Your task to perform on an android device: Since it seems fantastic from the cover, I want to read the book "The Grapes of wrath " on the Google Play Books & Audiobooks app.
Image 0: 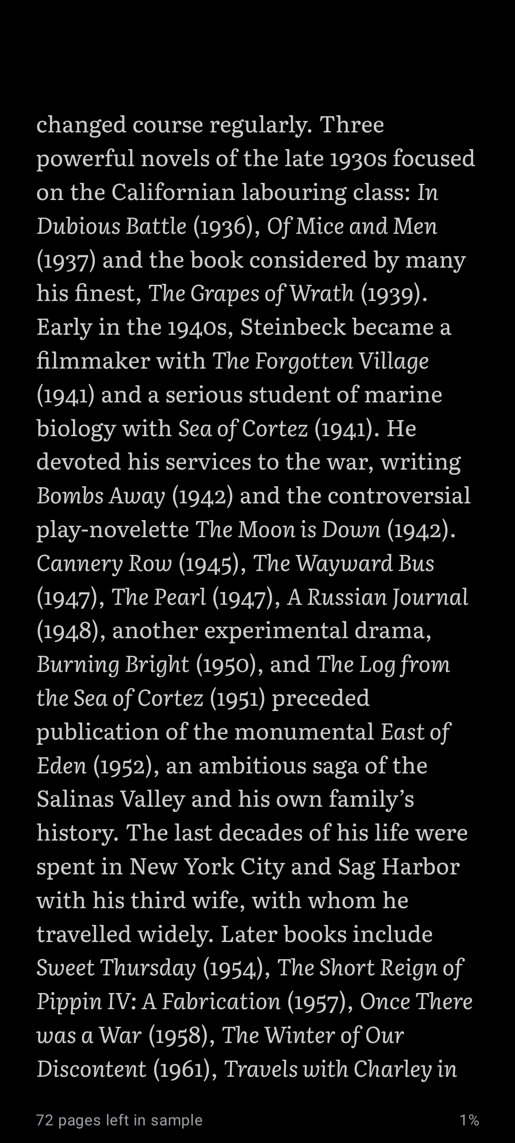
Swipe left to read the book 
Step 0: scroll right
Image 1: 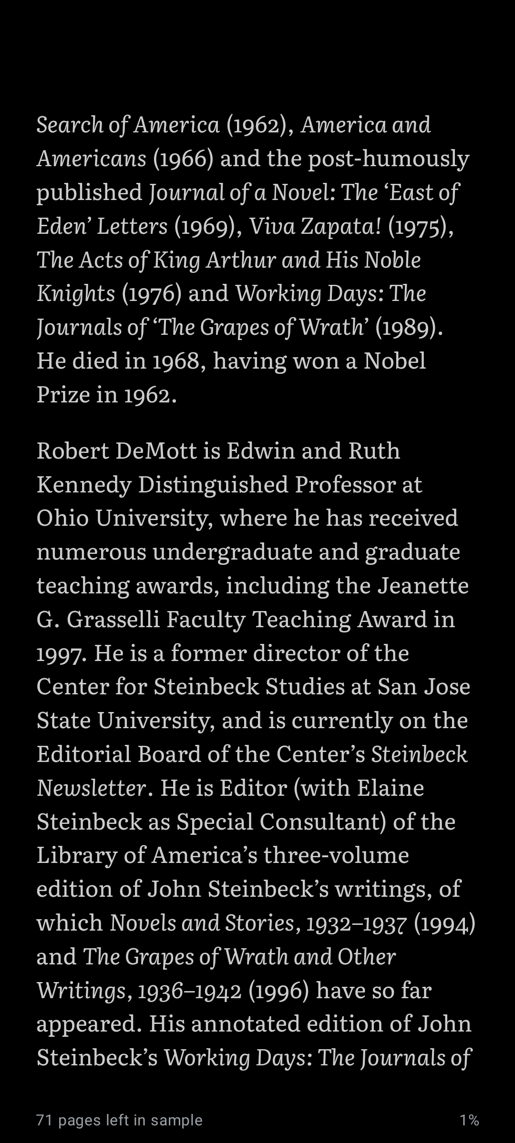
Swipe left to read the book 
Step 1: scroll right
Image 2: 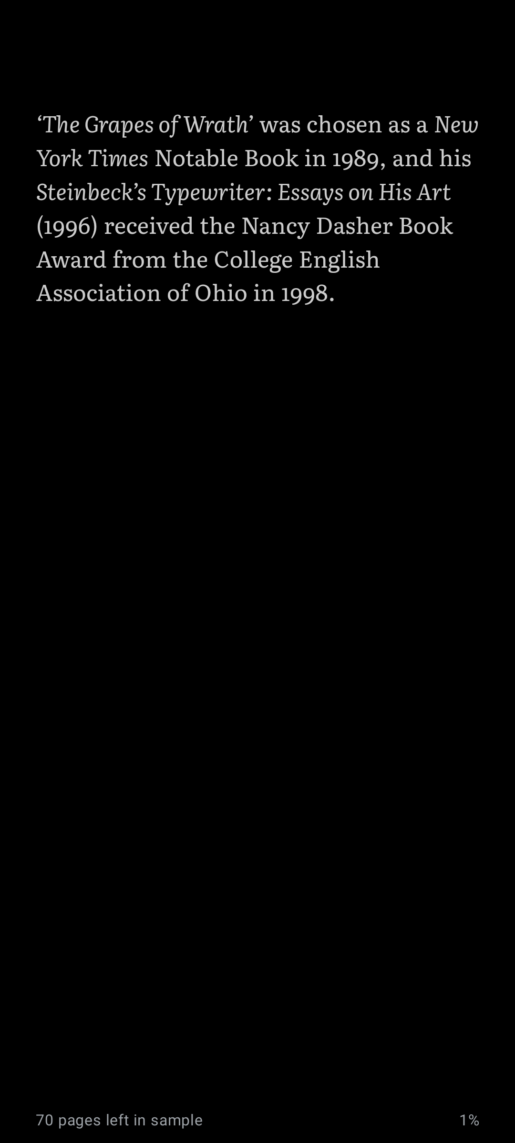
Swipe left to read the book 
Step 2: scroll right
Image 3: 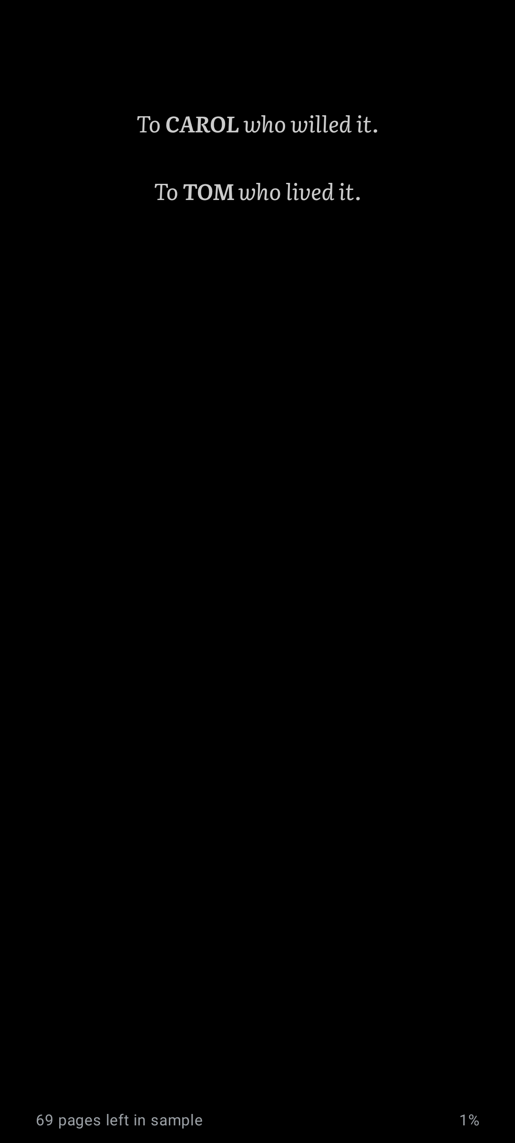
Swipe left to read the book 
Step 3: scroll right
Image 4: 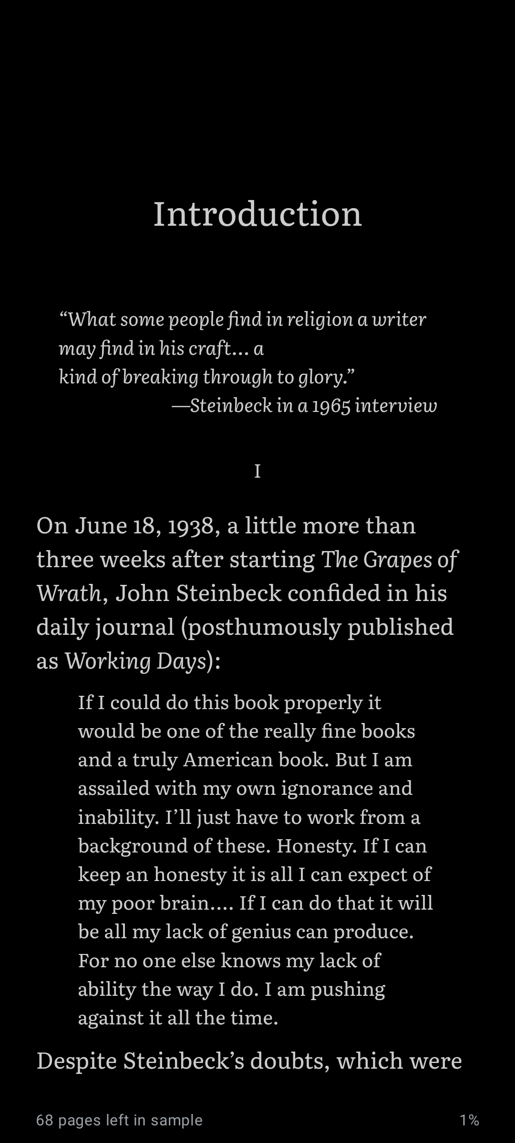
Swipe left to read the book 
Step 4: scroll right
Image 5: 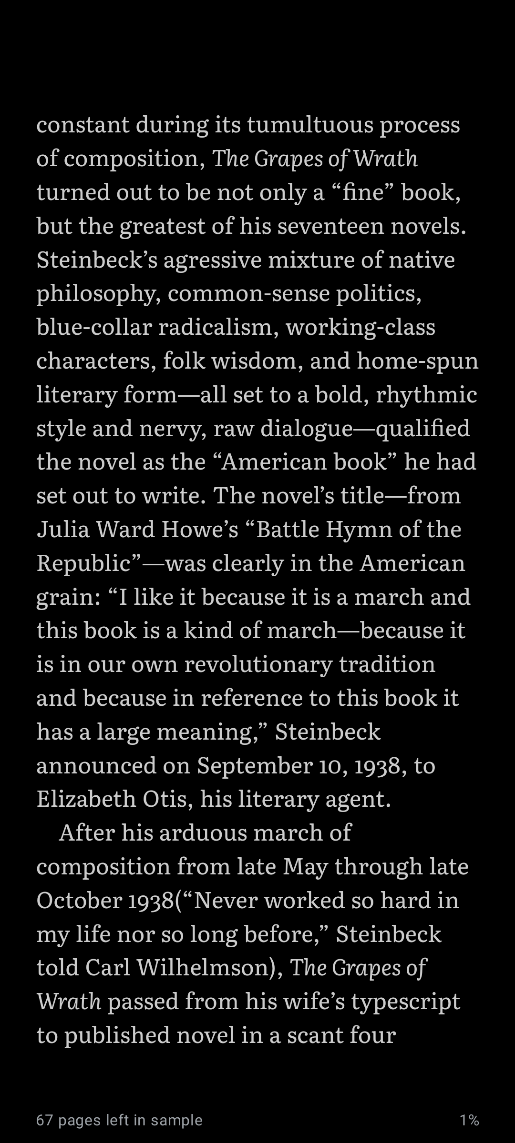
Swipe left to read the book 
Step 5: scroll right
Image 6: 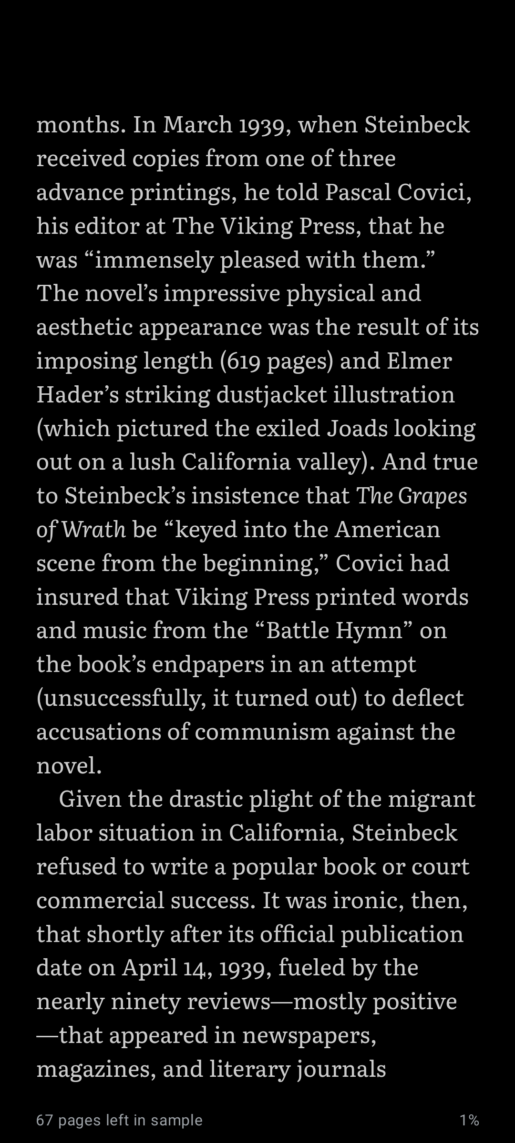
Swipe left to read the book 
Step 6: scroll right